Your task to perform on an android device: I would like to share my Data Analysis First speech recording to my mom at violetvanloon67@gmail.com
Image 0: 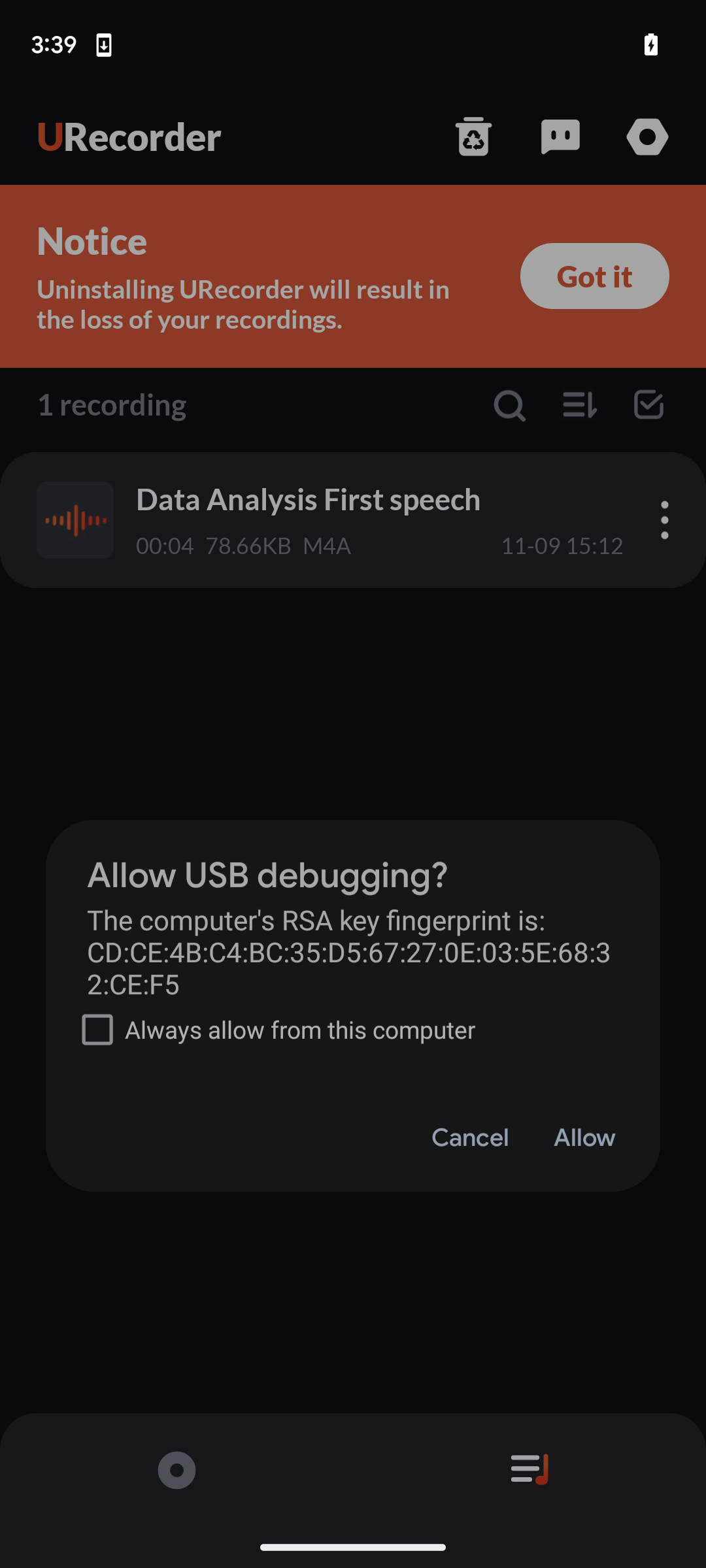
Step 0: wait
Image 2: 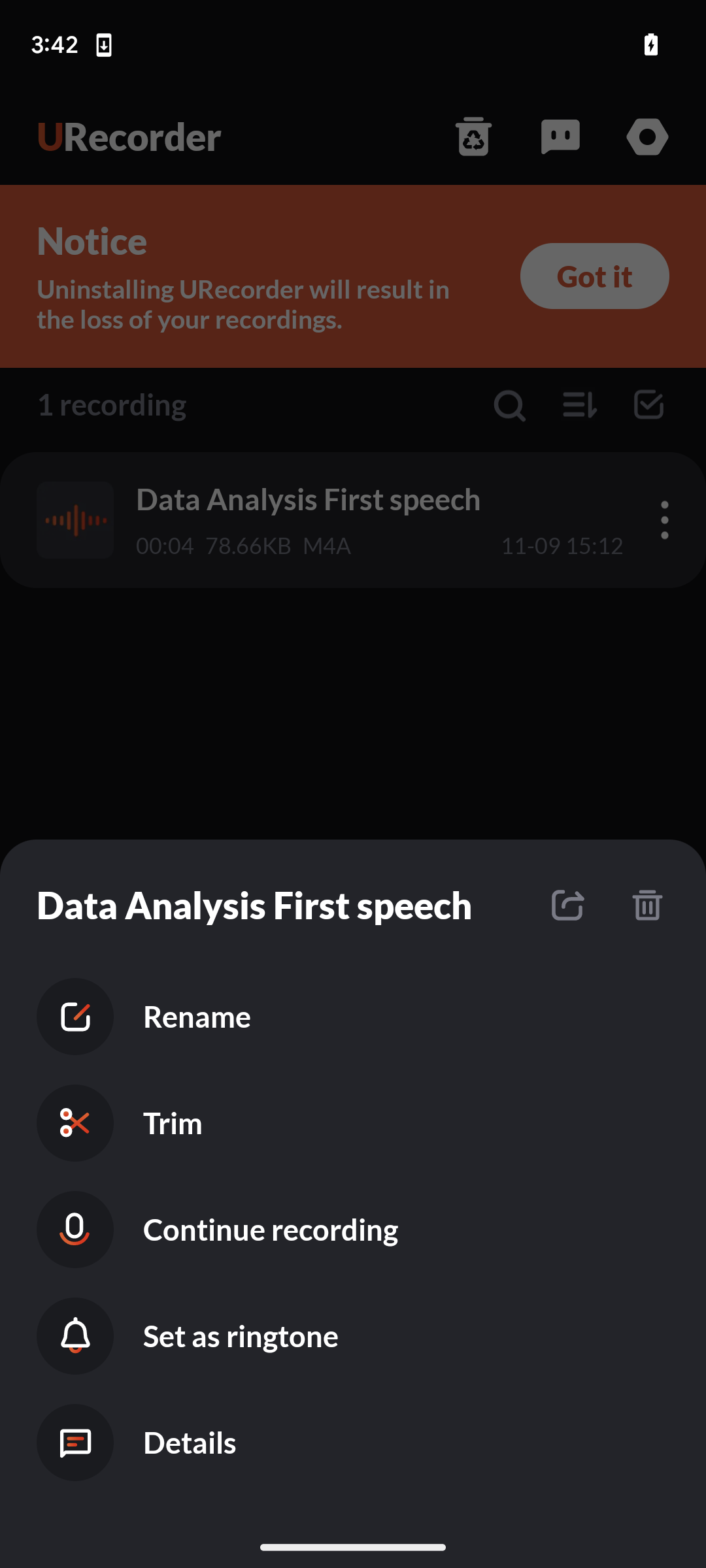
Click on the share option on the right side of the recording name.
Step 2: click (566, 905)
Image 3: 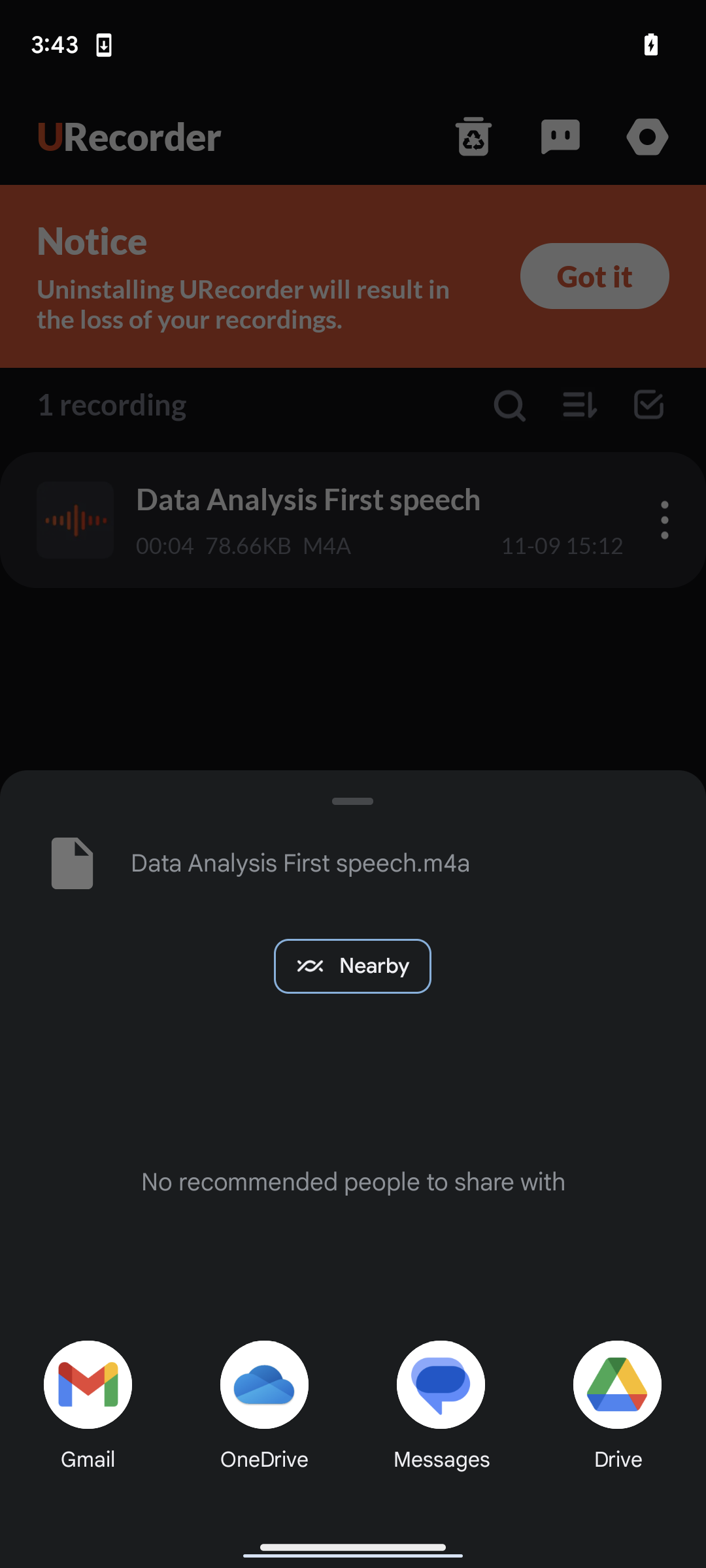
Click on the Gmail option.
Step 3: click (87, 1384)
Image 4: 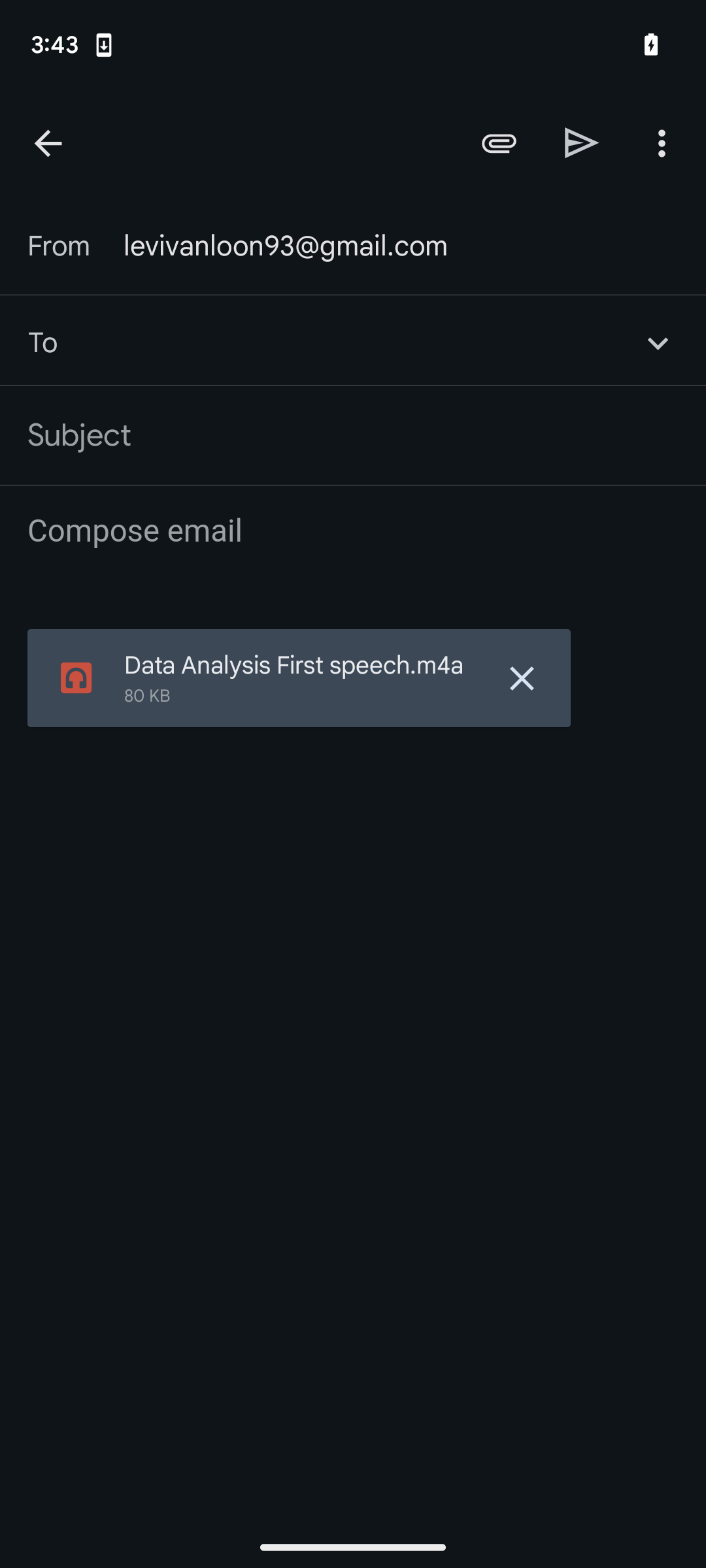
Click on the "To" text box icon.
Step 4: click (373, 343)
Image 5: 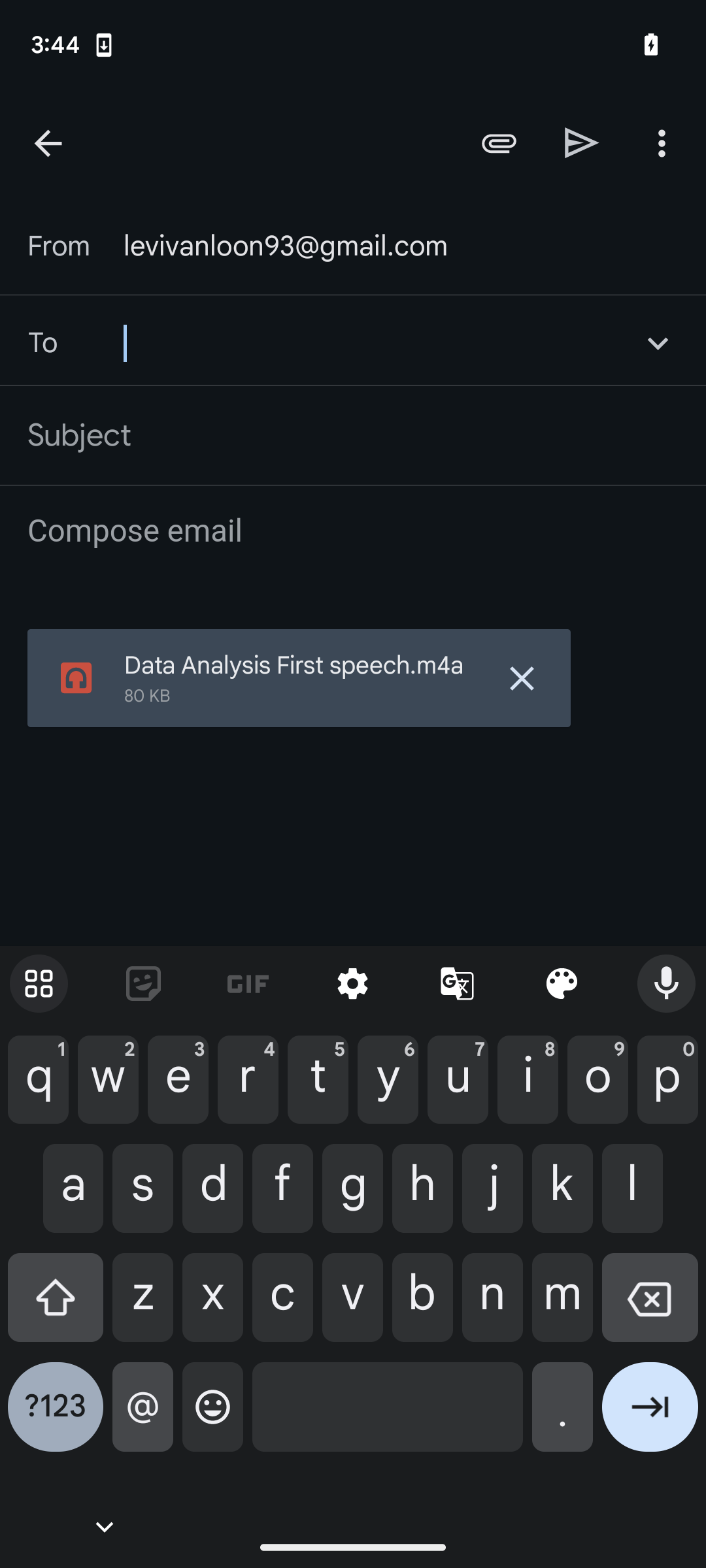
Enter violetvanloon67@gmail.com in the "To" text box.
Step 5: type "violetvanloon67@gmail.com"
Image 6: 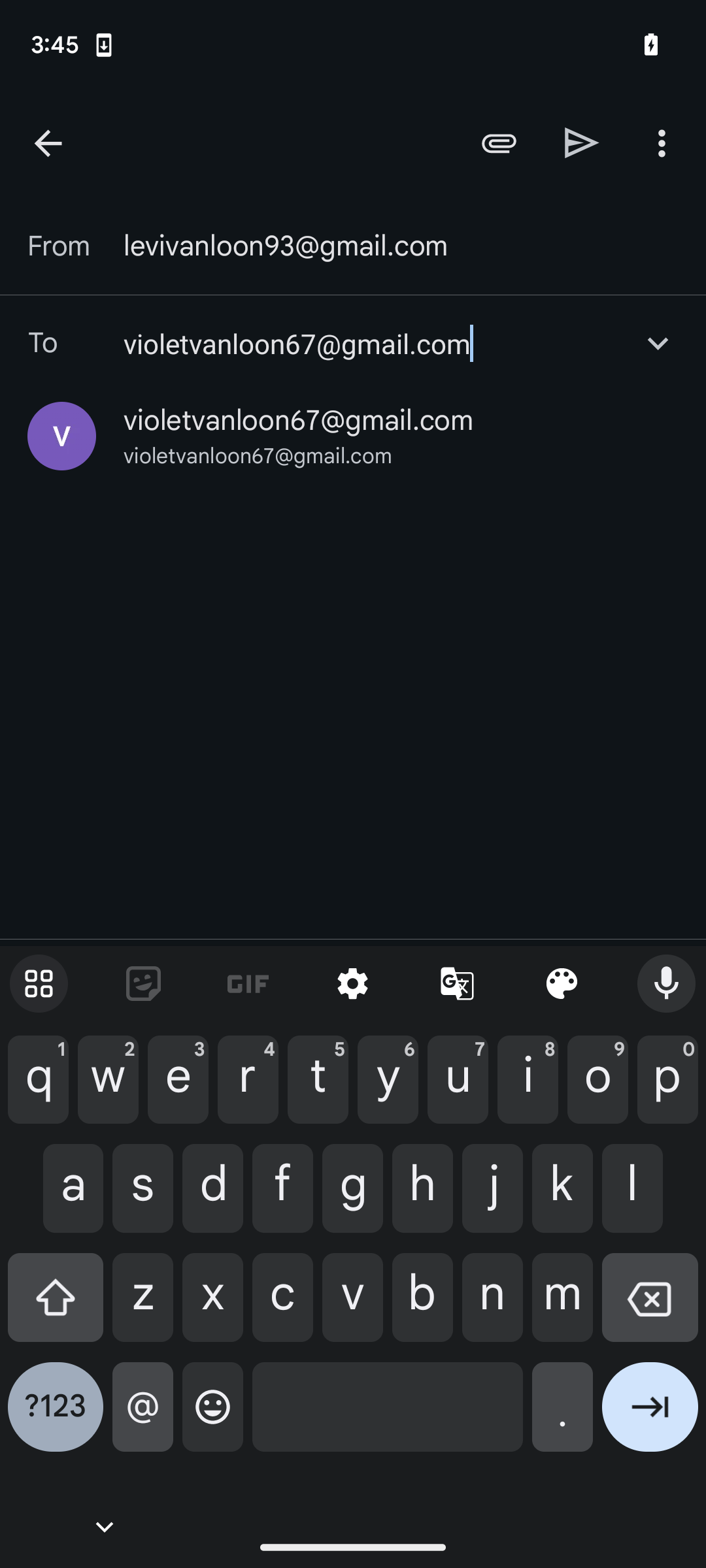
Click on the send button on the top right side of the screen.
Step 6: click (582, 142)